Your task to perform on an android device: I wanted to include the 'ihi' in the plant room I created in my garden using the Planta app Living Room category.
Image 1: 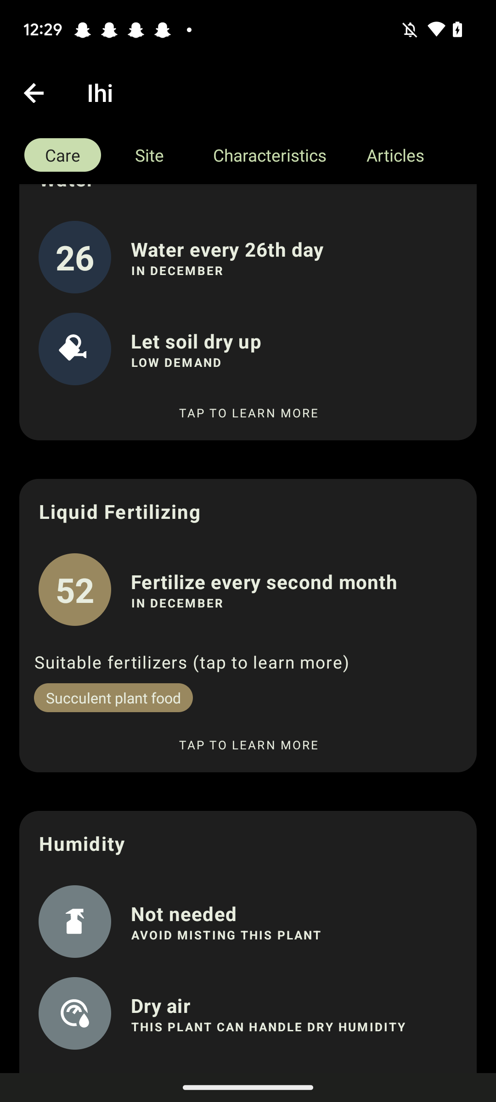
Swipe down to add a plant
Step 1: scroll up
Image 2: 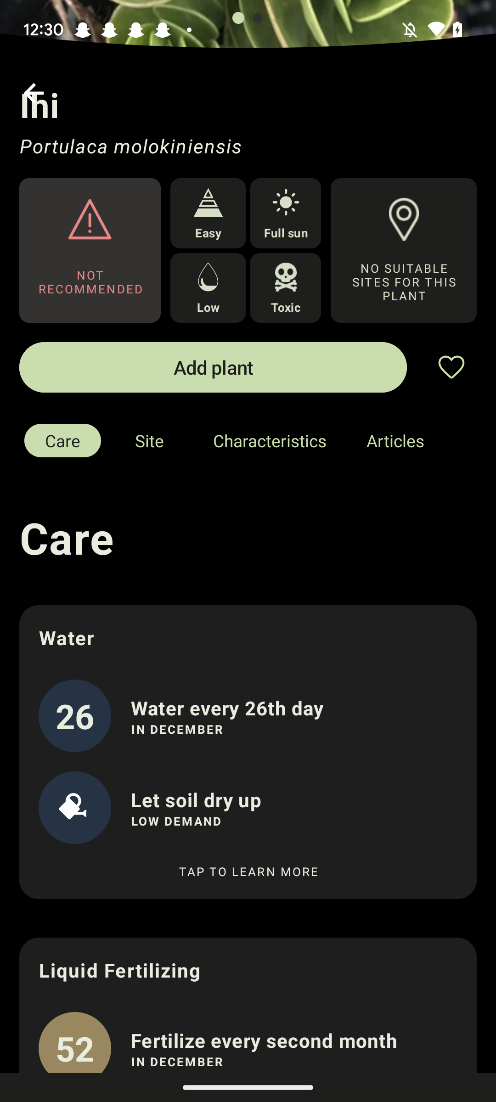
Click on Add plant
Step 2: click (213, 367)
Image 3: 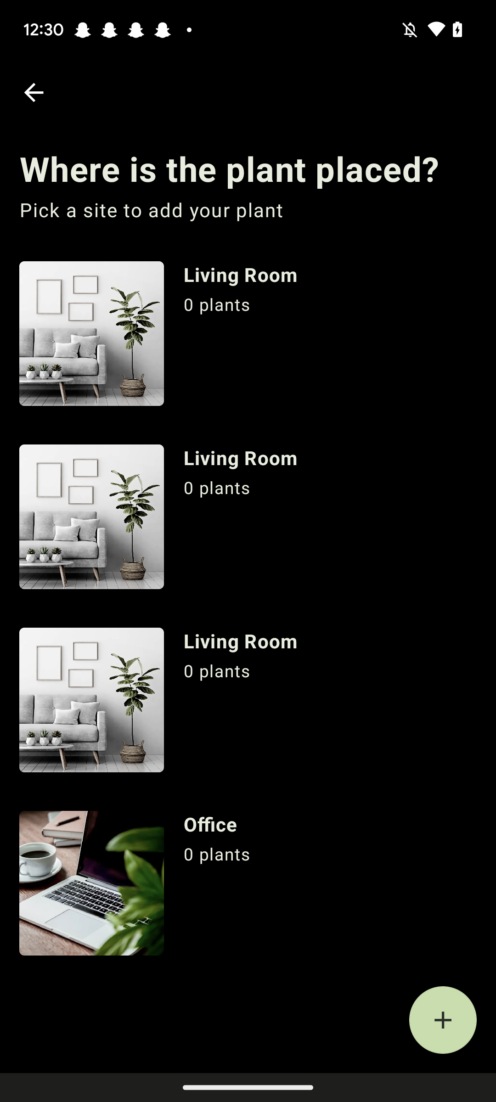
Select on Living Room
Step 3: click (101, 332)
Image 4: 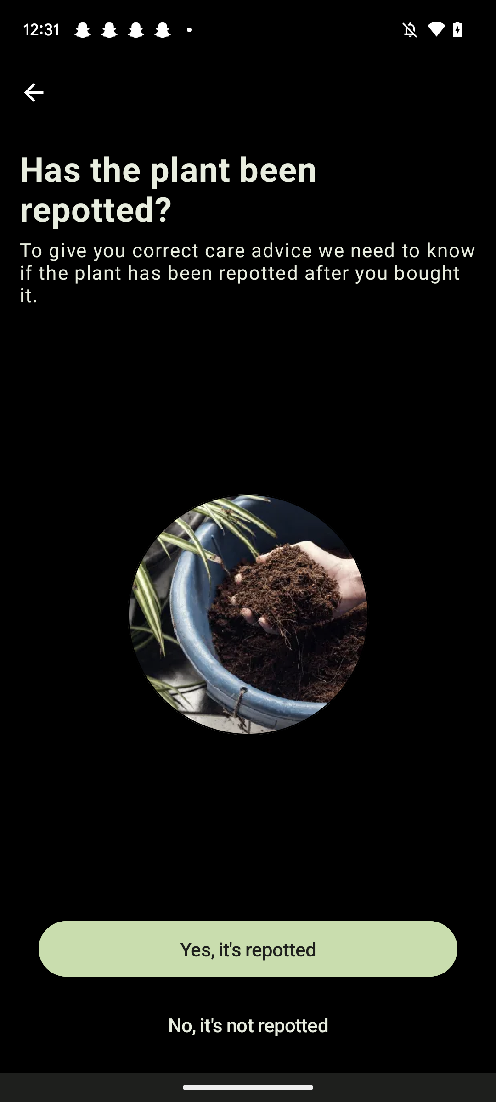
Click on Yes it's repotted  
Step 4: click (248, 949)
Image 5: 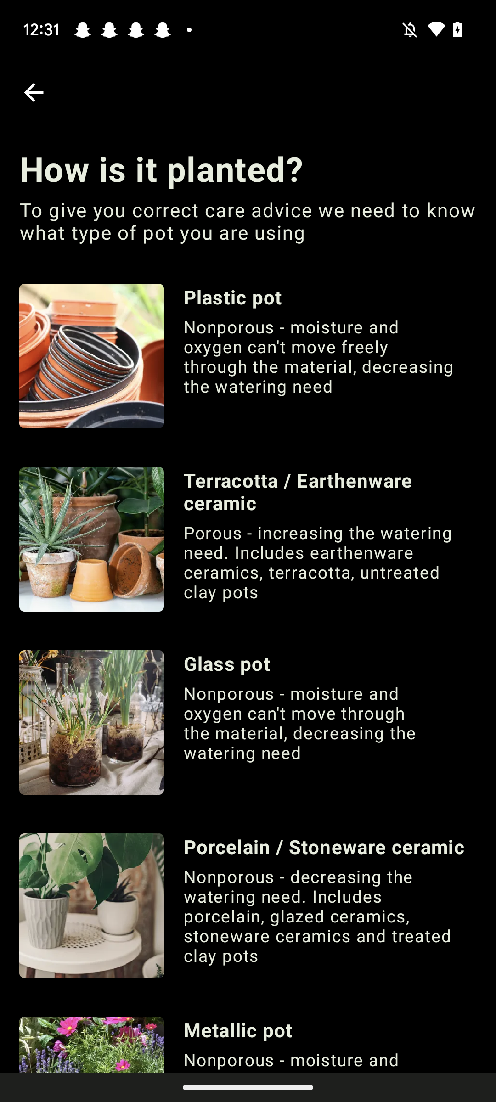
Click on Plastic pot
Step 5: click (92, 344)
Image 6: 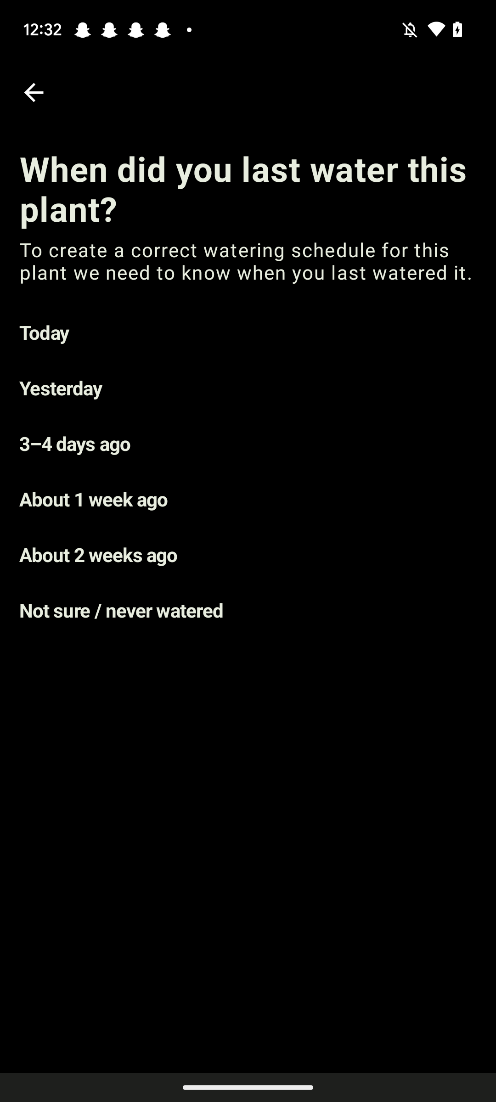
Click on today
Step 6: click (44, 332)
Image 7: 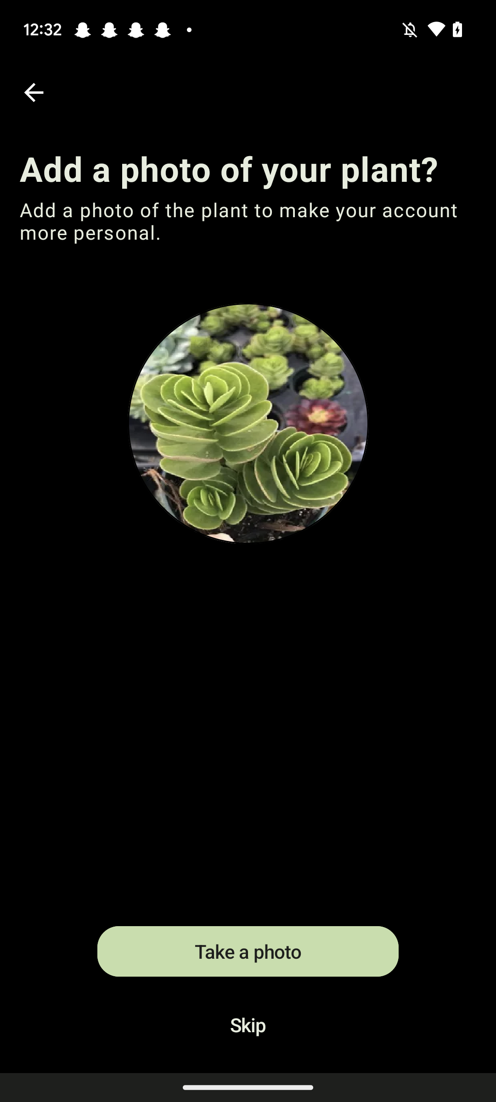
Click on the Skip at the bottom of the screen
Step 7: click (248, 1025)
Image 8: 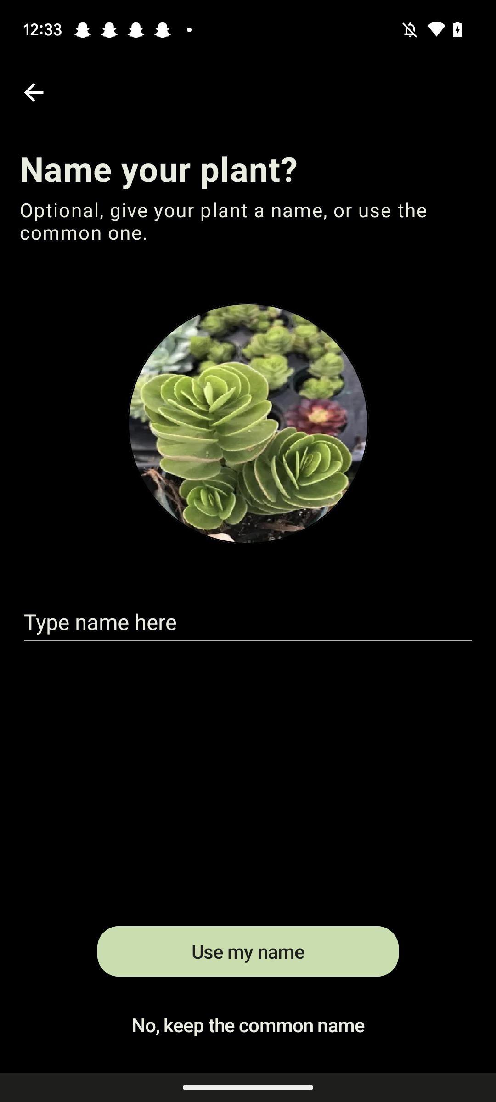
Add plant name 'ihi'
Step 8: wait
Image 9: 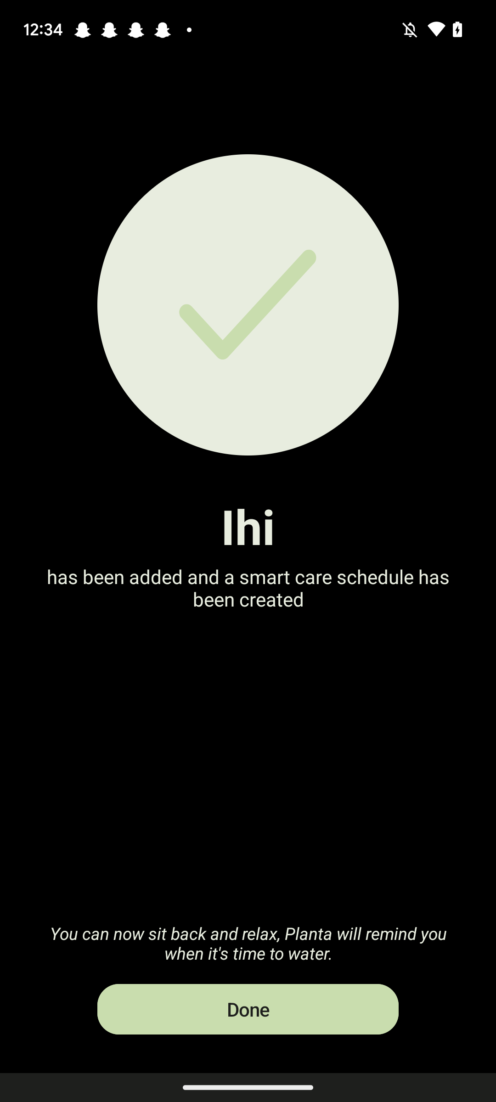
Click on Done at the bottom of the screen
Step 9: click (248, 1009)